Your task to perform on an android device: Go to the Withings app and set a reminder to drink a hot herbal tea
Image 0: 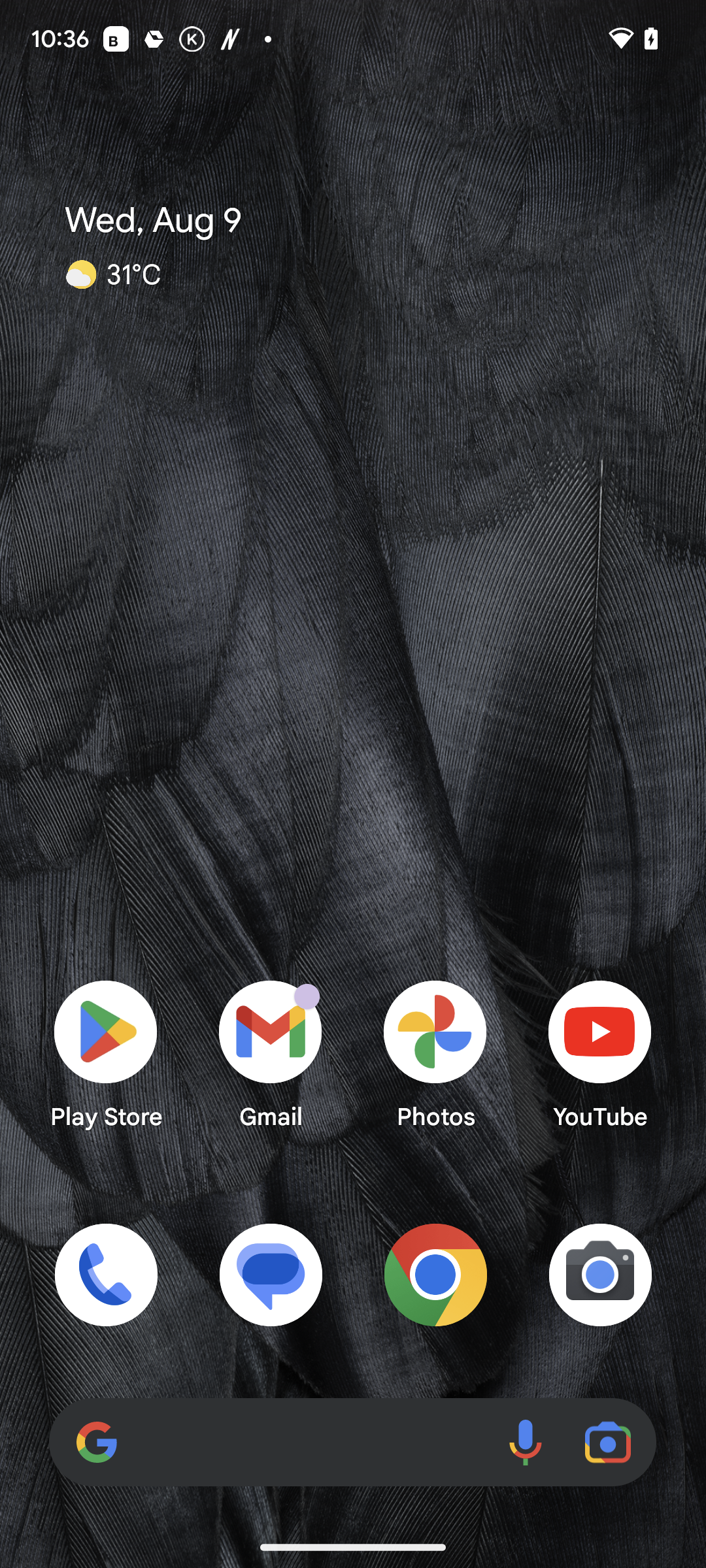
Open the Withings app
Step 0: open app "Withings"
Image 1: 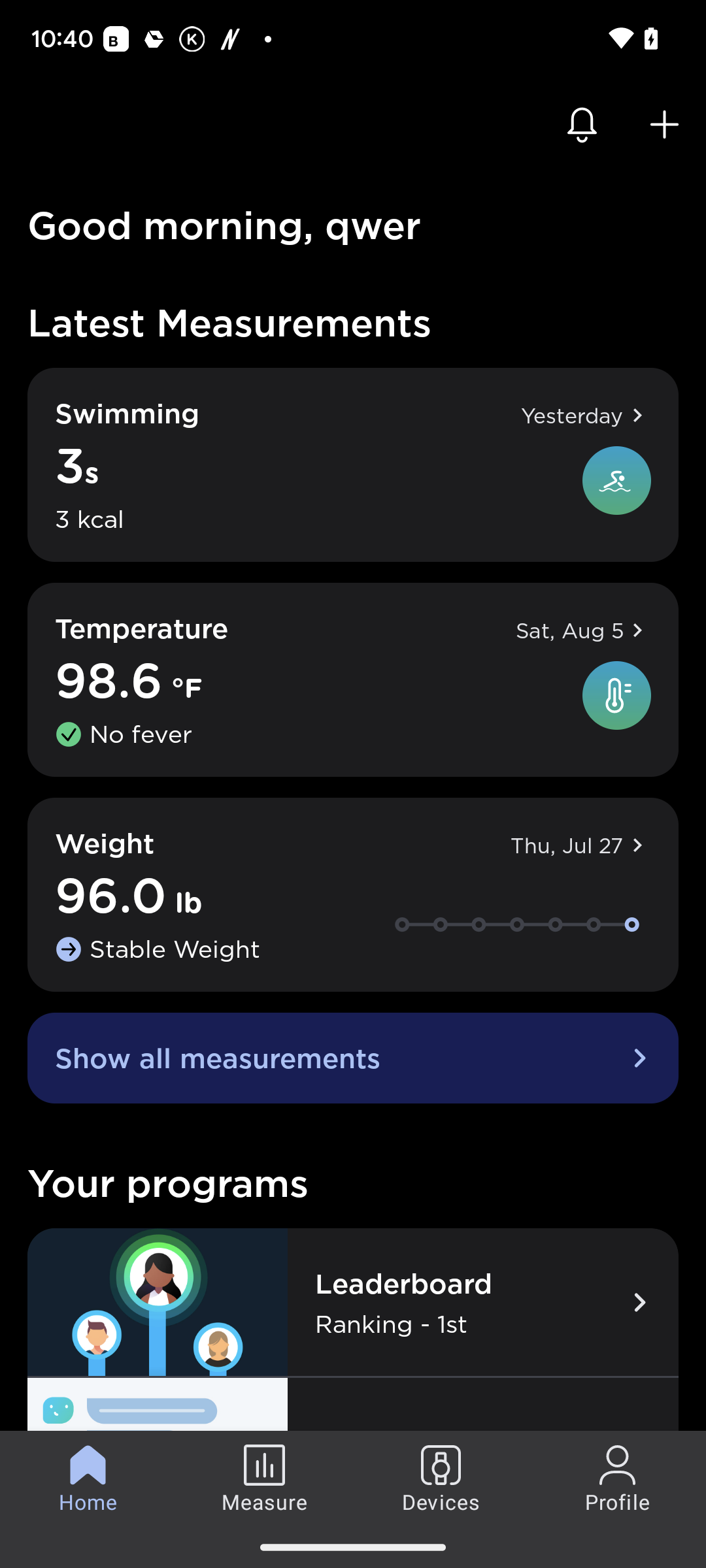
Click on the profile option at the bottom right corner of the screen
Step 1: click (618, 1478)
Image 2: 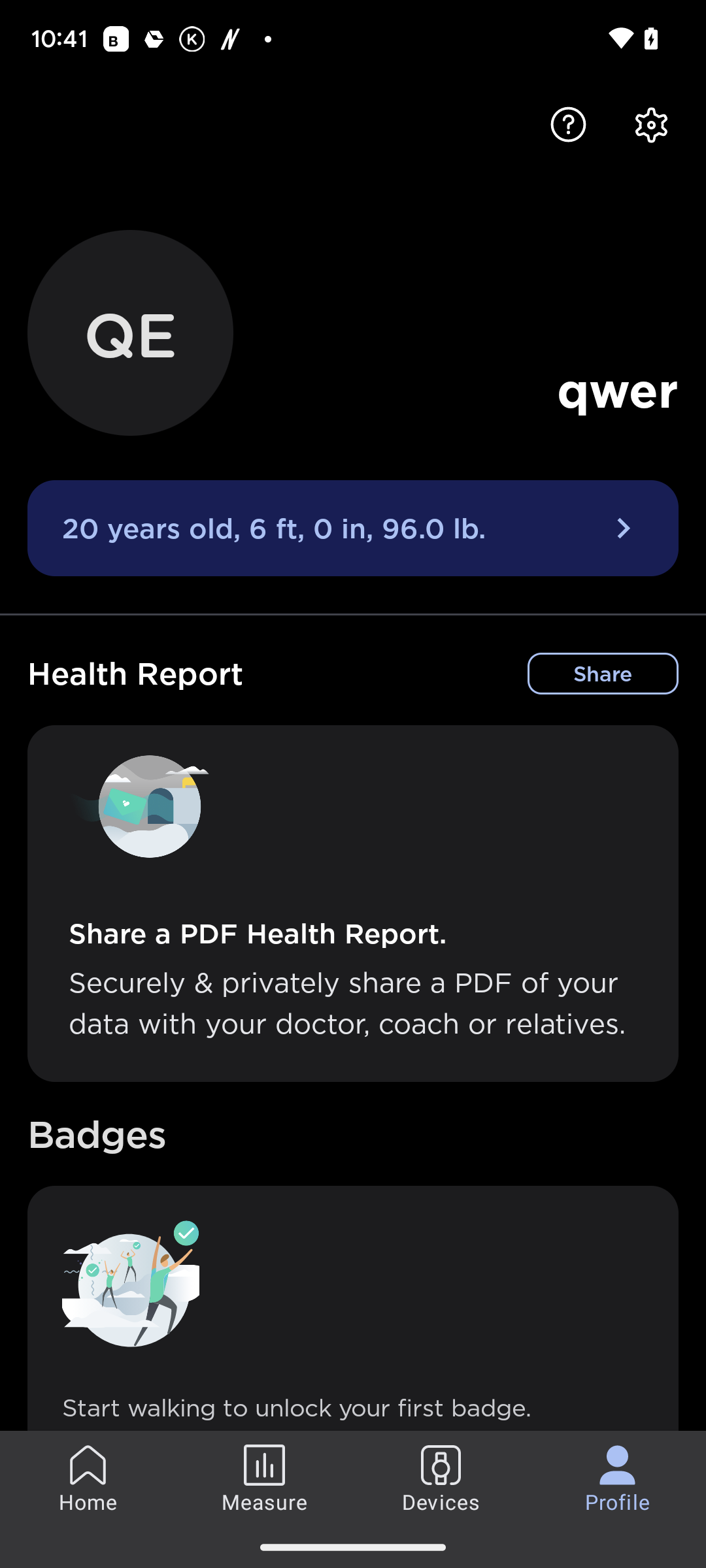
Scroll up to view the reminders section
Step 2: scroll down
Image 3: 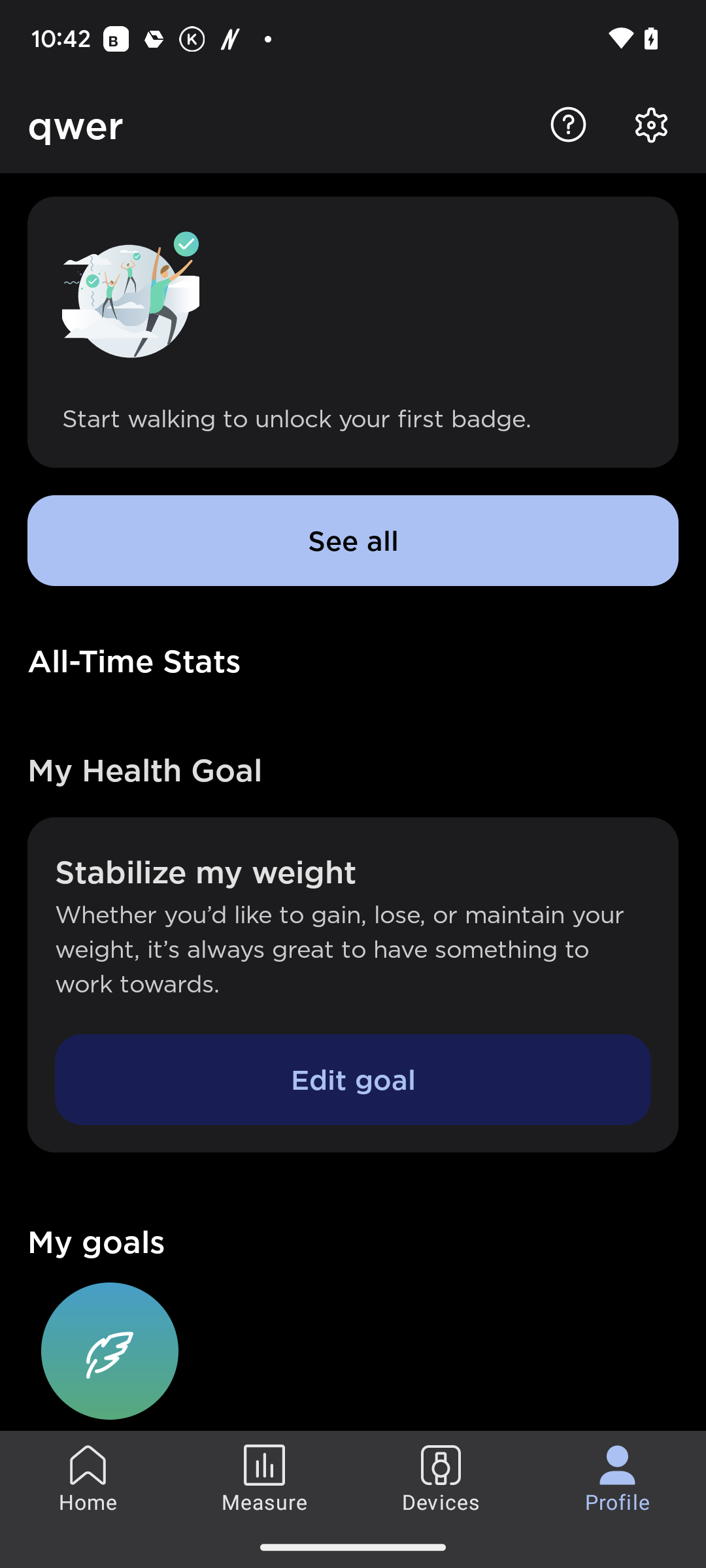
Scroll up to view the reminders section
Step 3: scroll down
Image 4: 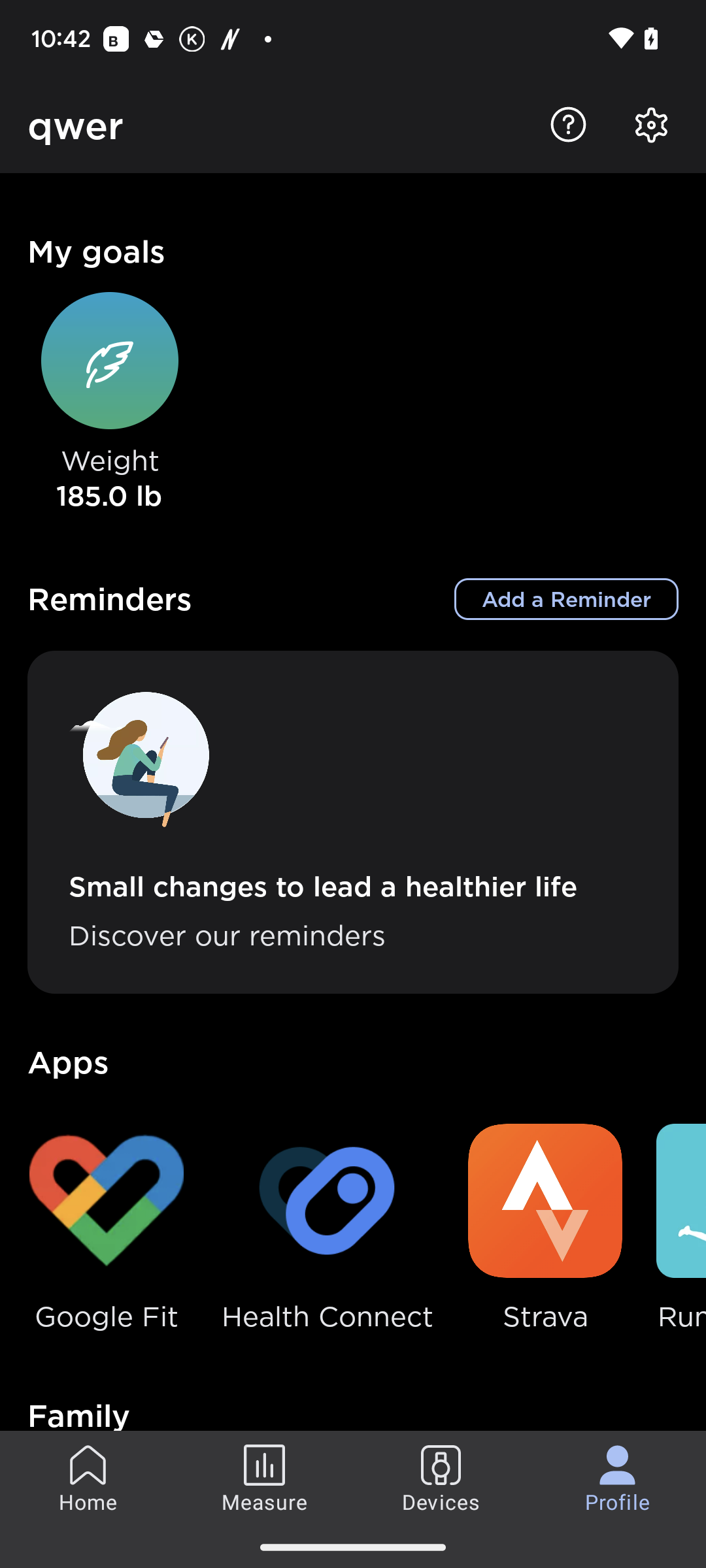
Click on Add a Reminder in the right middle of the screen
Step 4: click (566, 599)
Image 7: 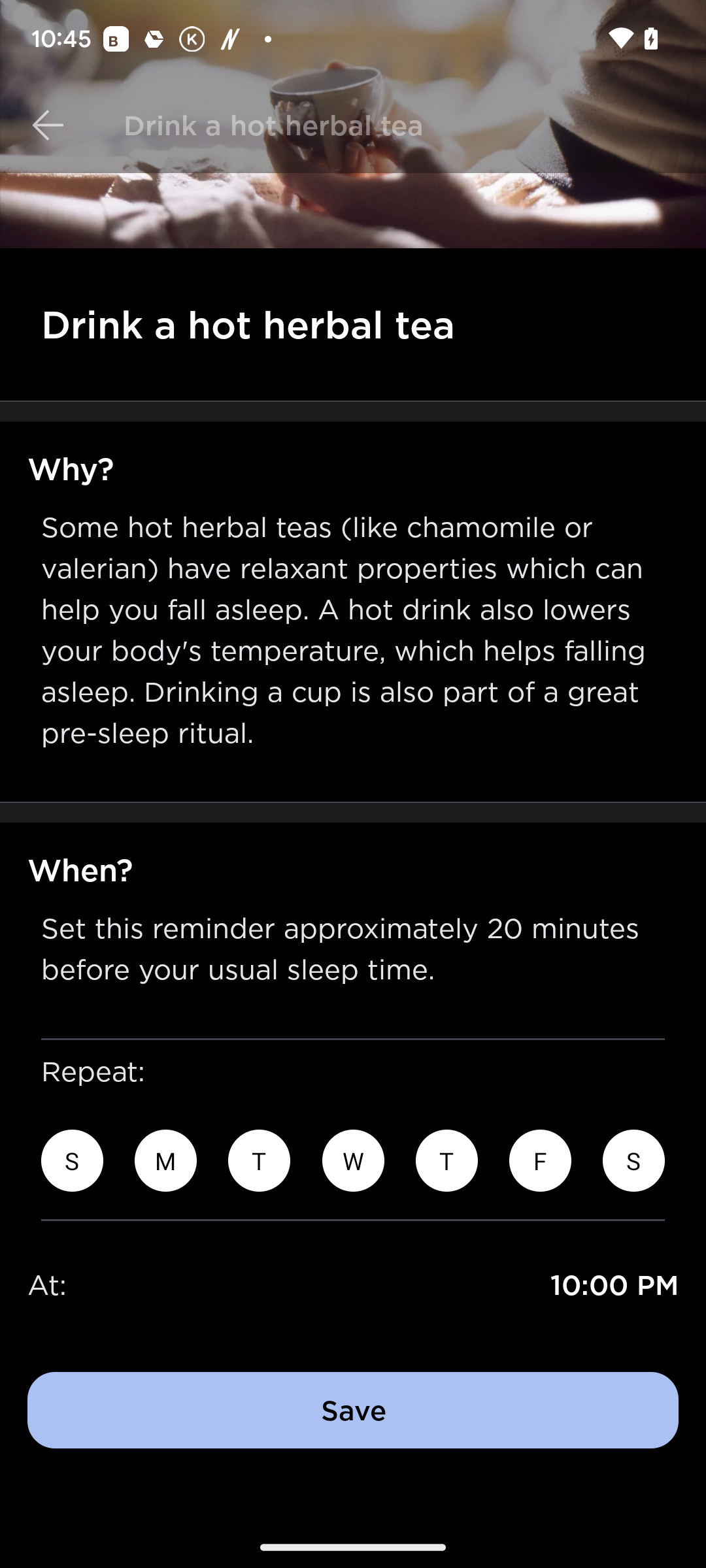
Scroll up and click on the save option
Step 7: click (353, 1410)